Your task to perform on an android device: Open Amazon Kindle app, See more information about Book of "What Never Happened: A Thriller by Rachel Howzell Hall"
Image 0: 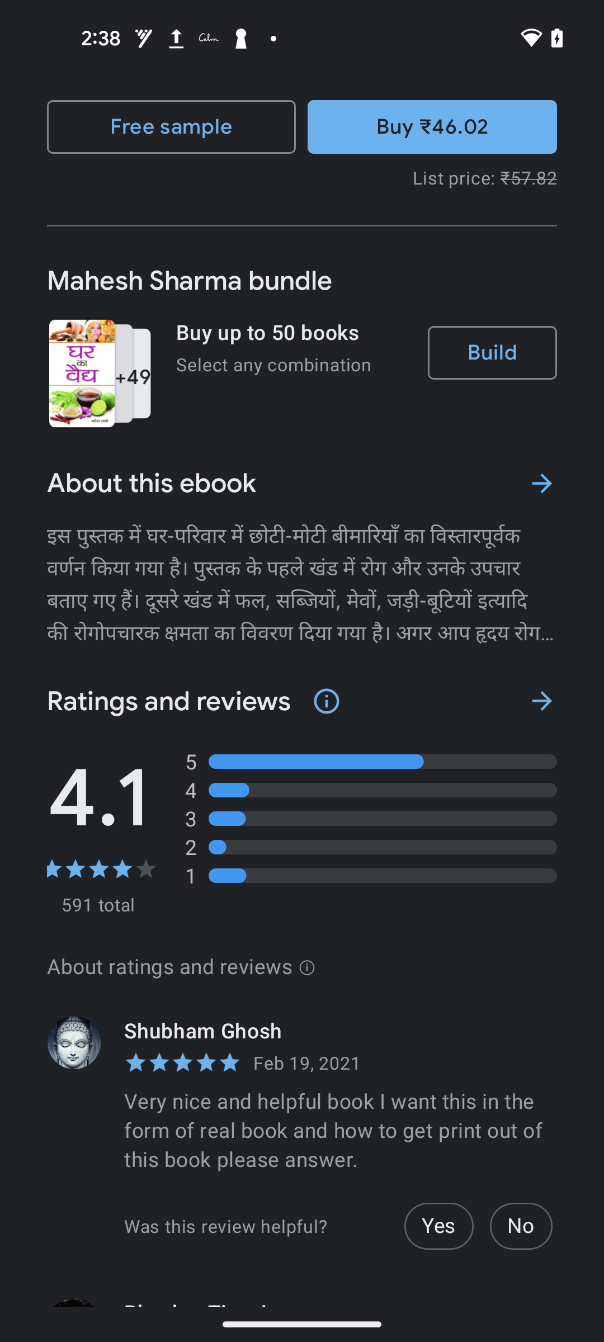
Open Amazon Kindle app
Step 0: open app "Kindle"
Image 1: 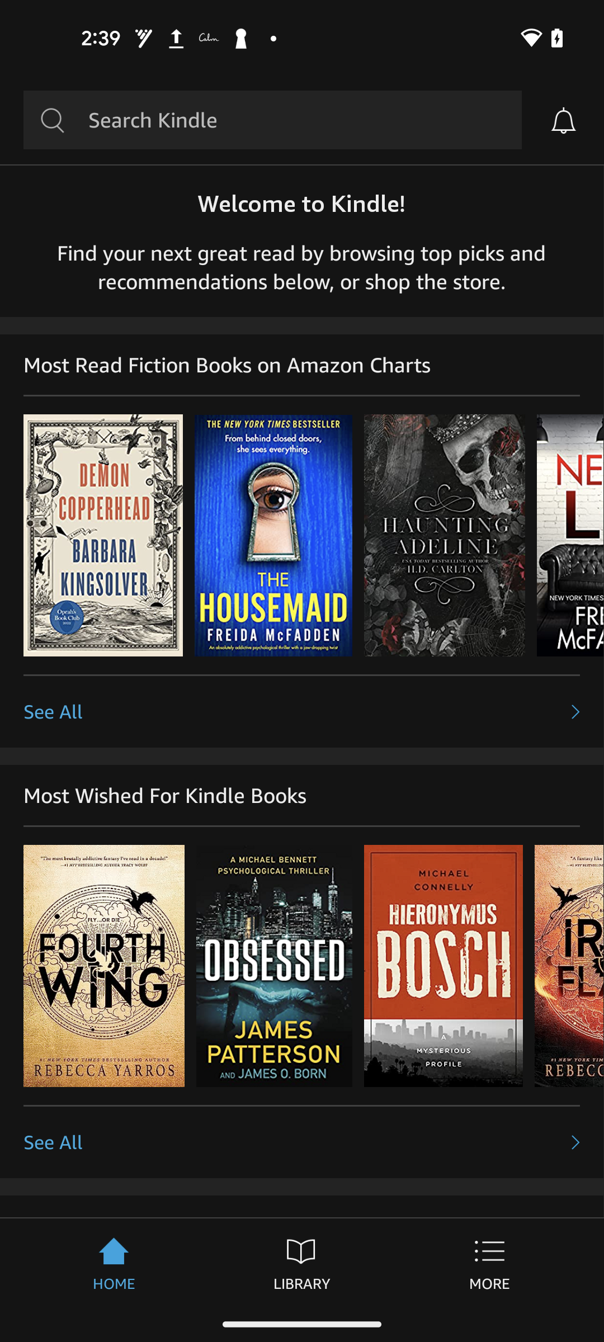
Scroll down to view more books
Step 1: scroll down
Image 2: 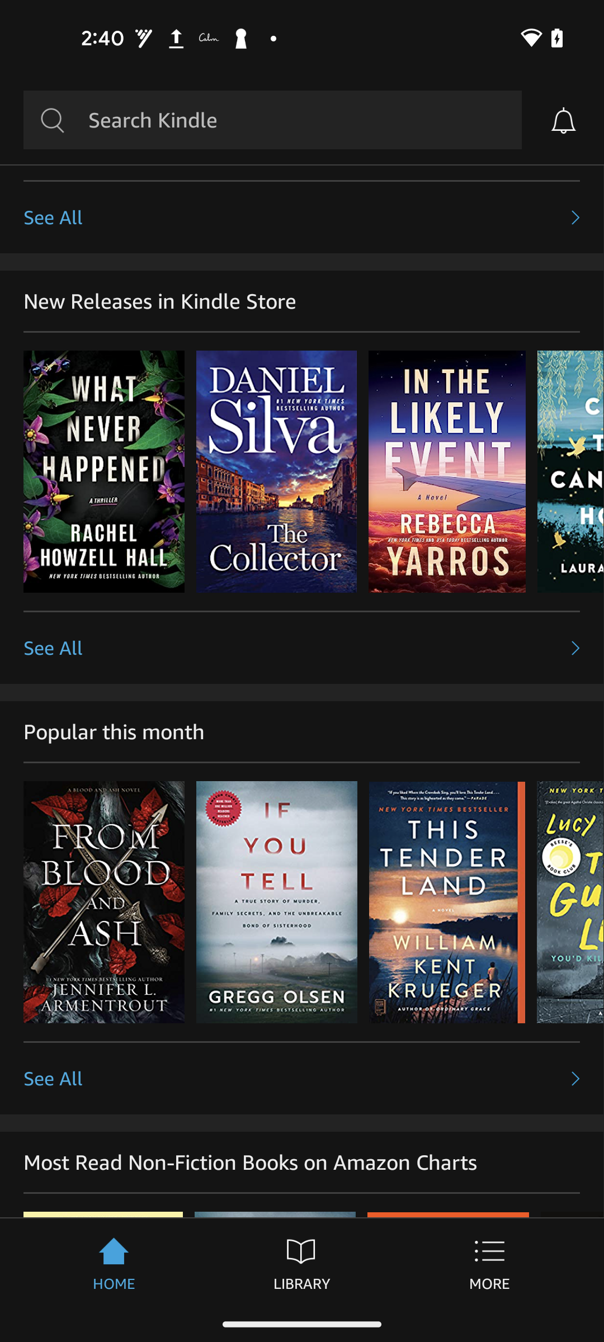
Click on the book of "What Never Happened: A Thriller by Rachel Howzell Hall
Step 2: click (103, 471)
Image 3: 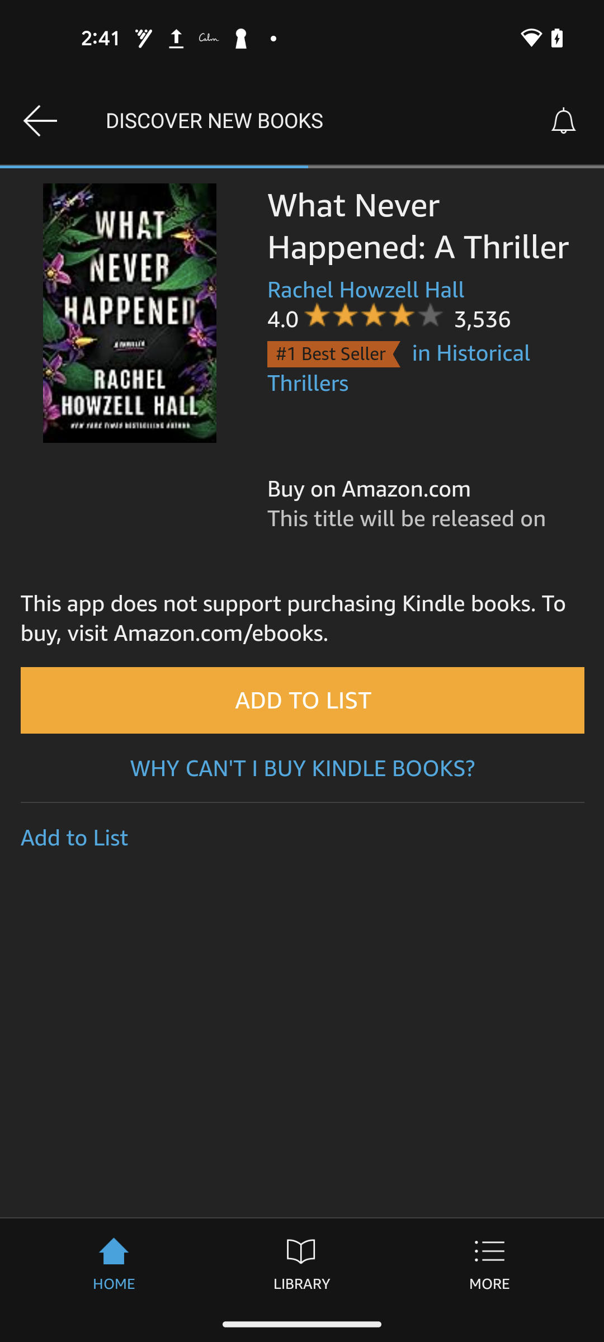
Click on the book of "What Never Happened: A Thriller by Rachel Howzell Hall
Step 3: wait
Image 4: 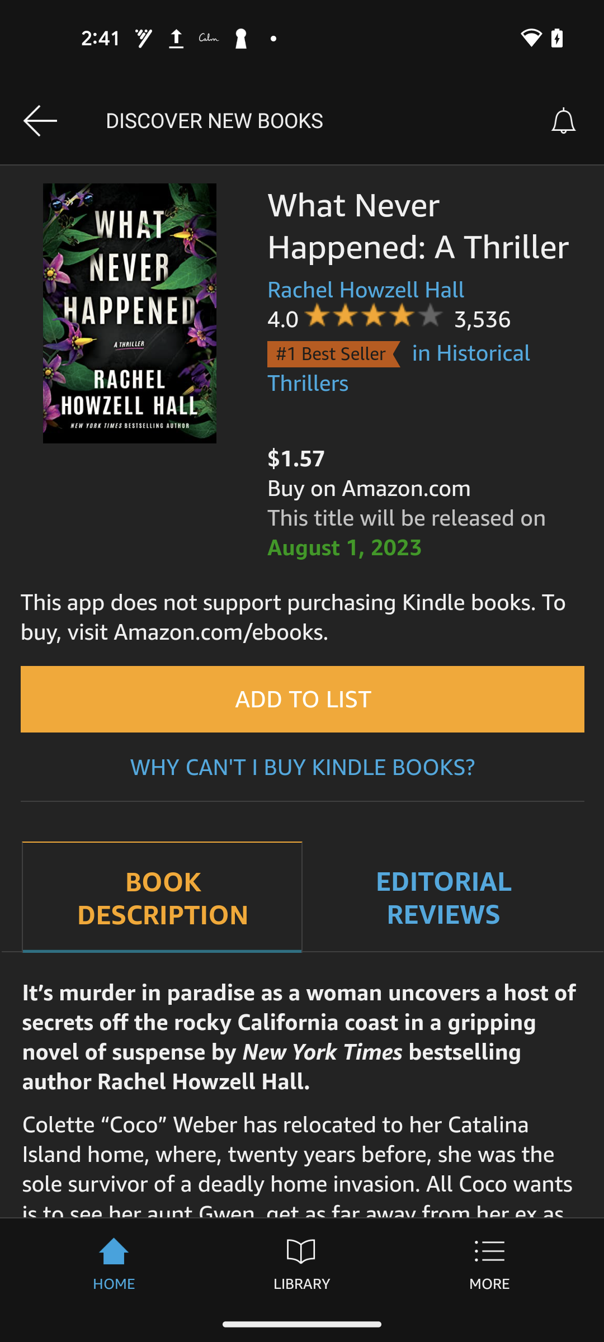
Scroll down to view more about the book
Step 4: scroll down